Your task to perform on an android device: Create a presentation for the client meeting with a Madison Simple straight business template in the PowerPoint app. 
Image 0: 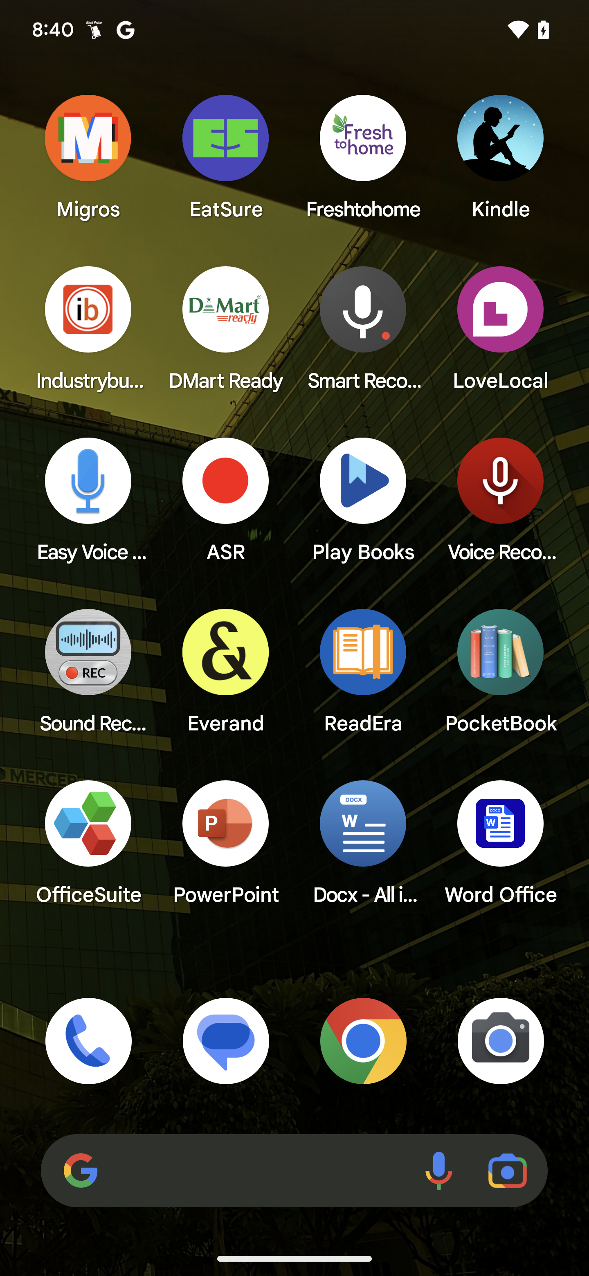
Open PowerPoint app
Step 0: open app "PowerPoint"
Image 1: 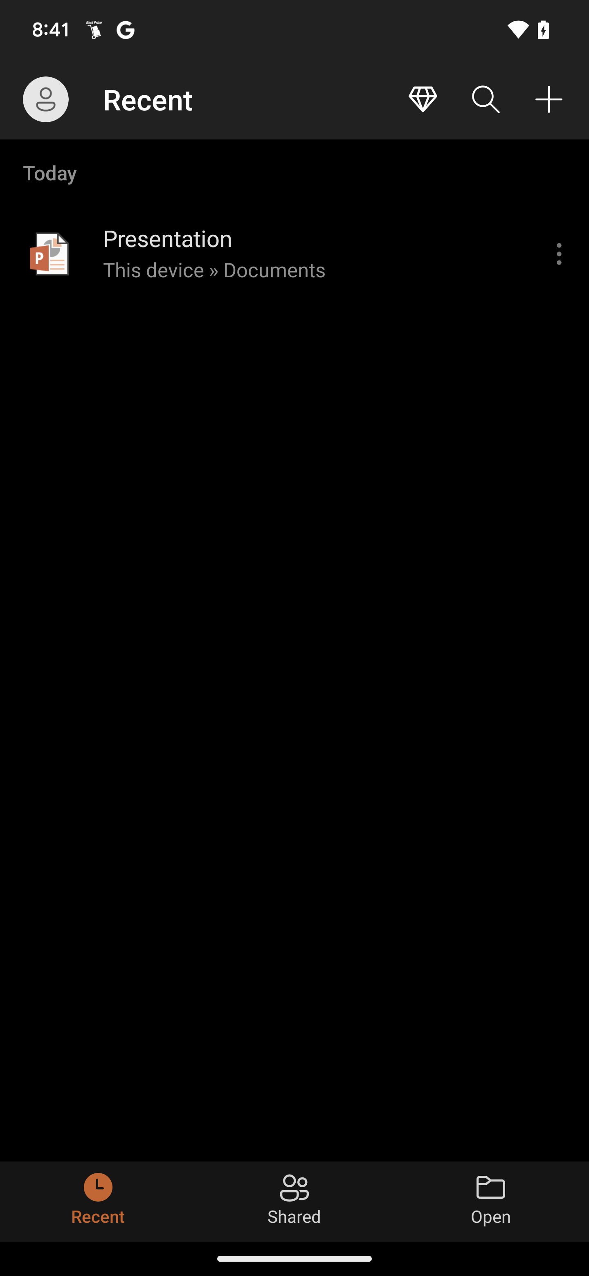
Click on the Add icon at the right top of the screen
Step 1: click (549, 99)
Image 2: 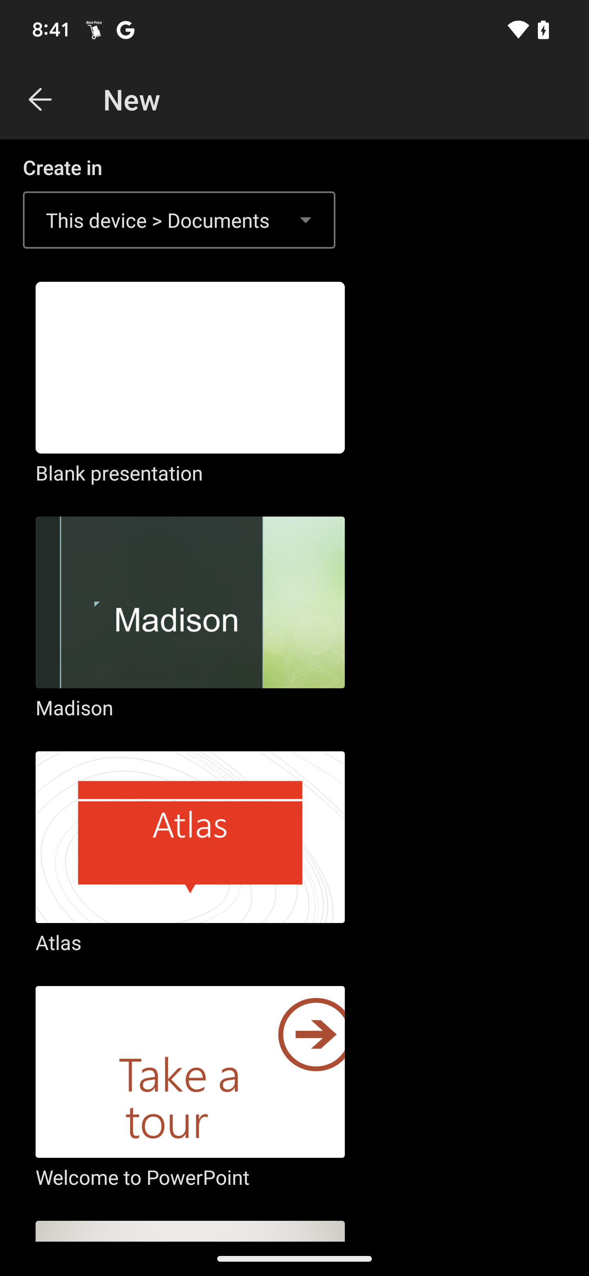
Click on the madison
Step 2: click (190, 620)
Image 3: 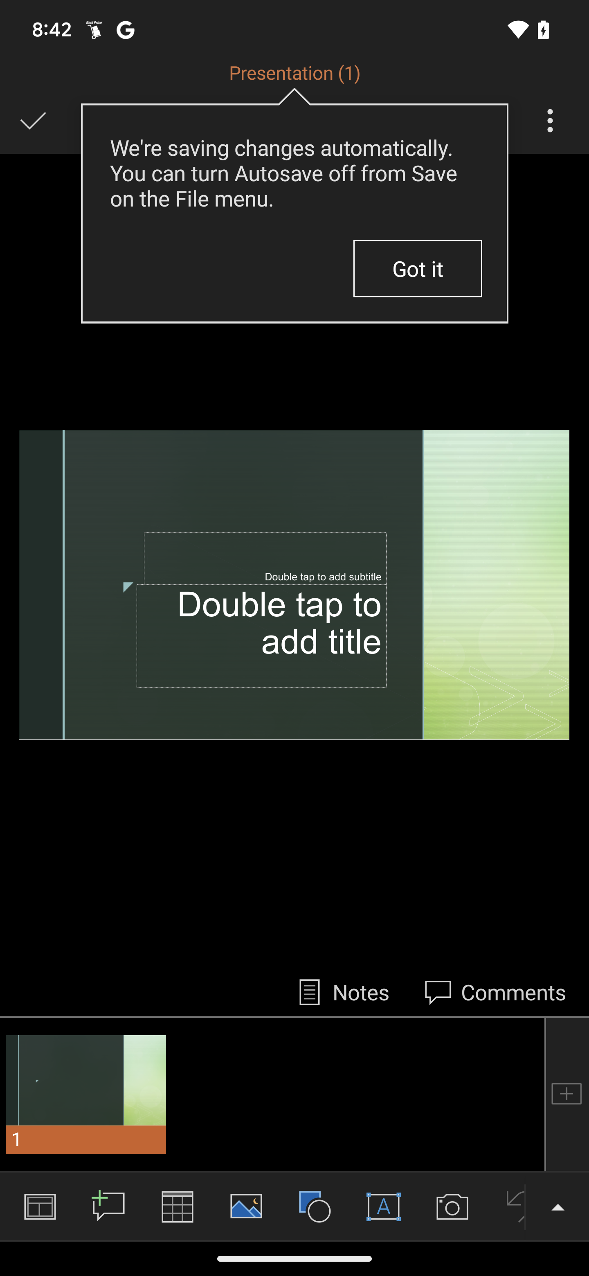
Click on the madison
Step 3: wait